Your task to perform on an android device: I want to suggest one of my favorite books Qualityland to my friend Thomas on Thomas123@gmail.com.
Image 0: 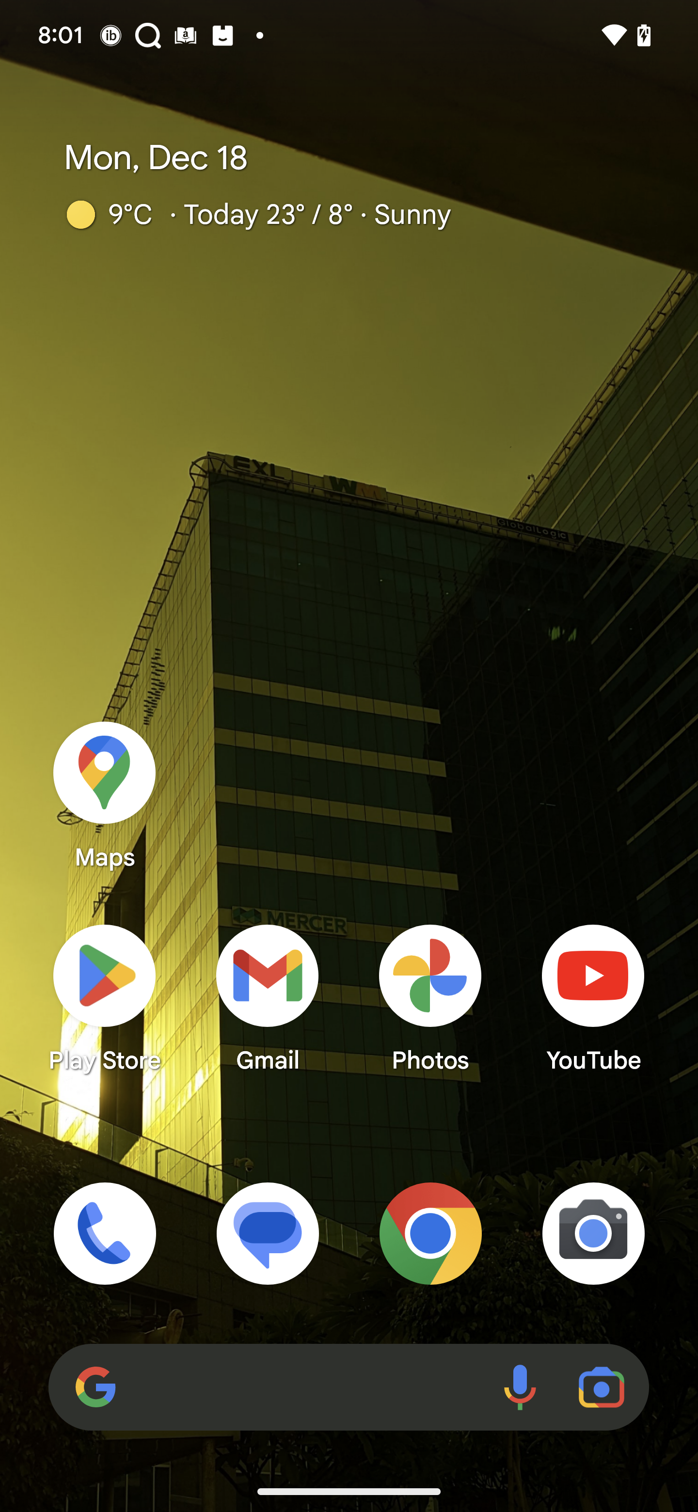
Open Kindle app
Step 0: open app "Kindle"
Image 1: 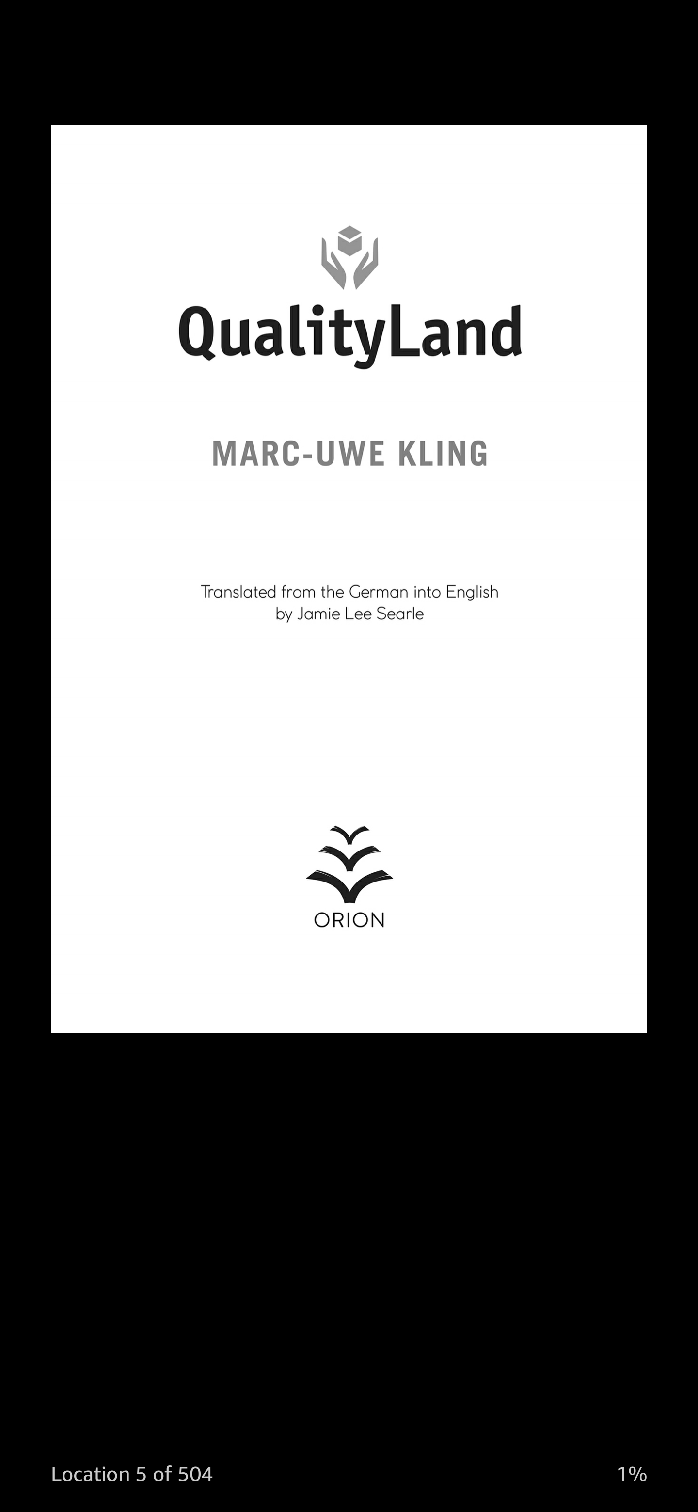
Open Kindle app
Step 1: wait
Image 4: 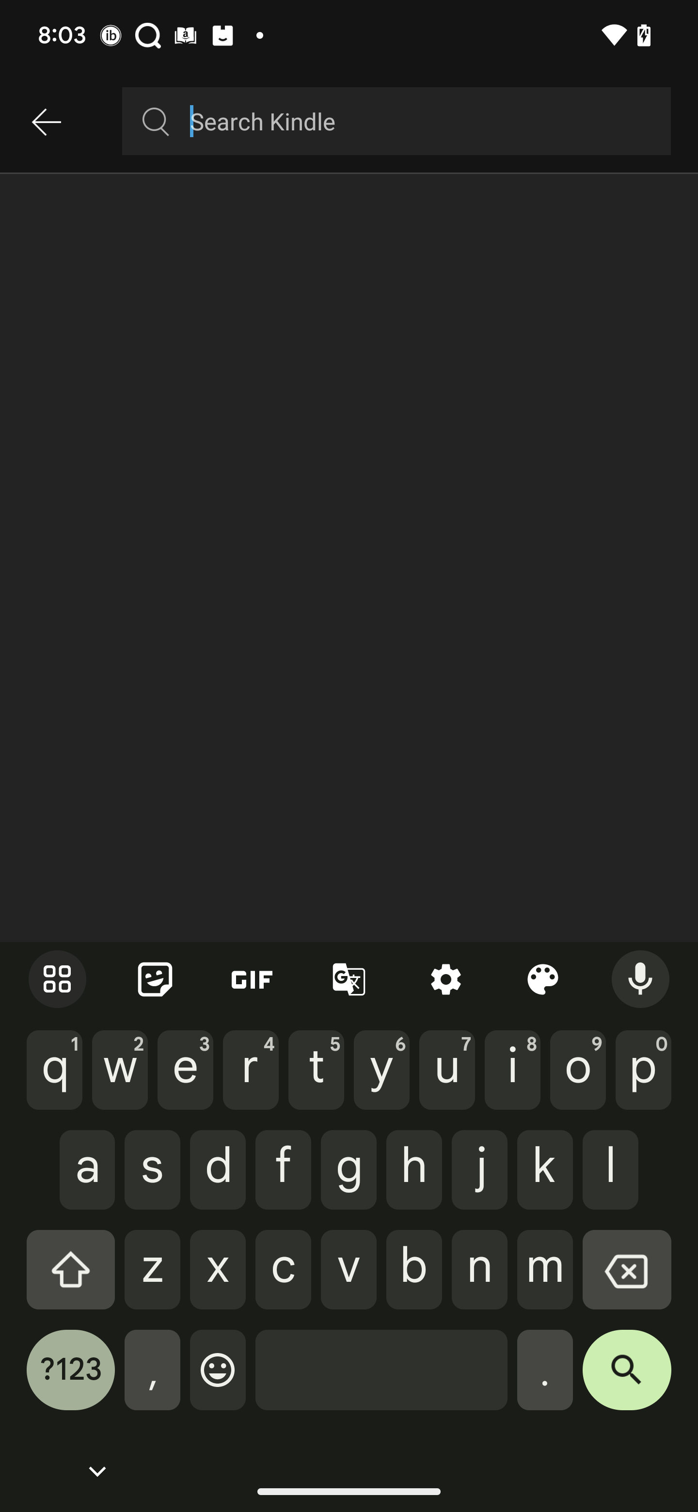
Type Qualityland in the search bar 
Step 4: type "Qualityland"
Image 5: 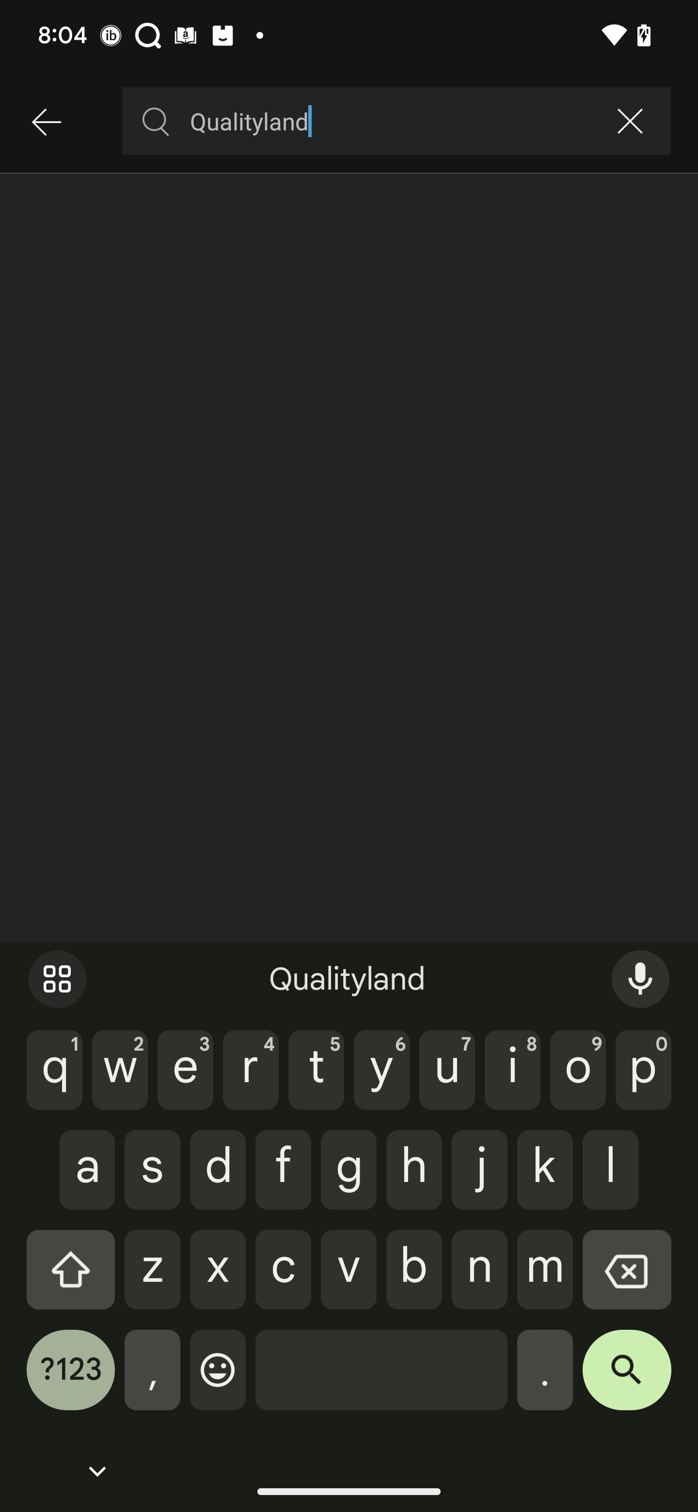
Click on the search icon on the keyboard
Step 5: click (627, 1380)
Image 6: 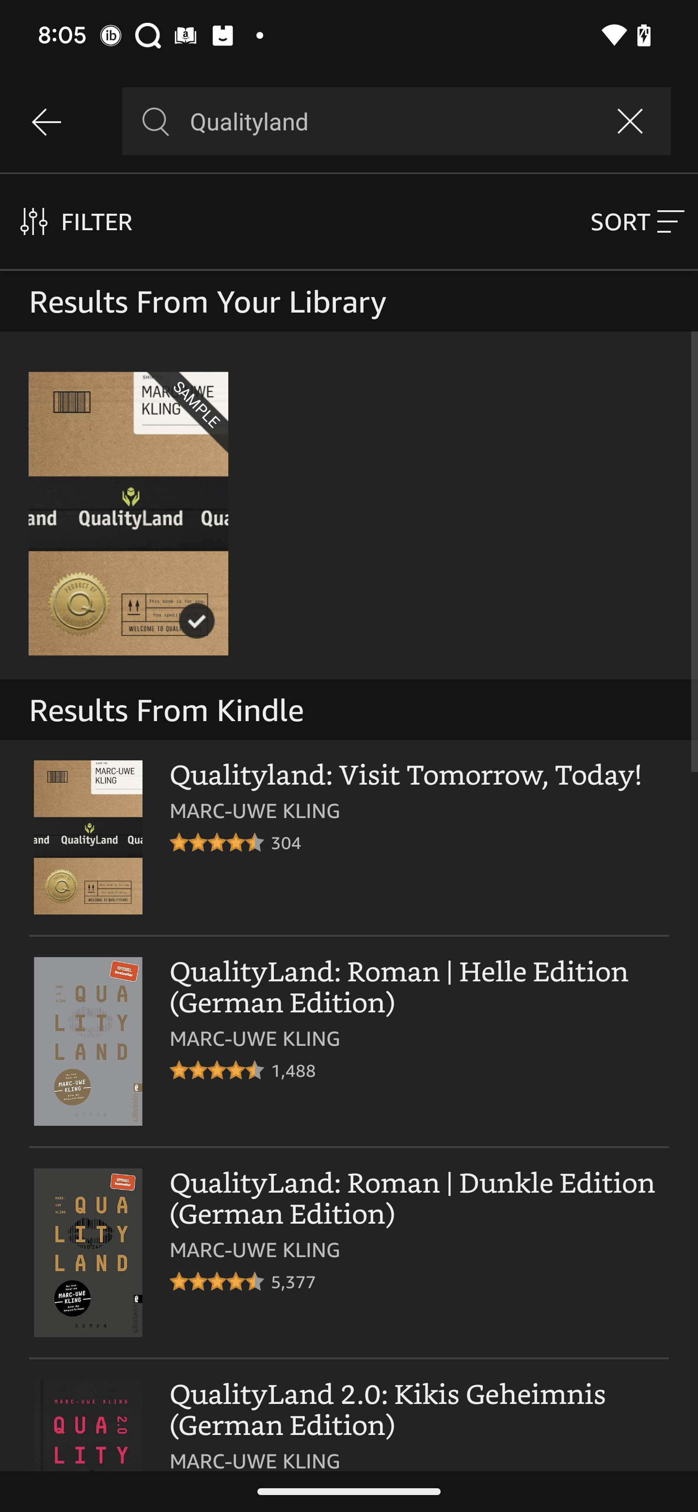
Click on the suggested book
Step 6: click (128, 513)
Image 7: 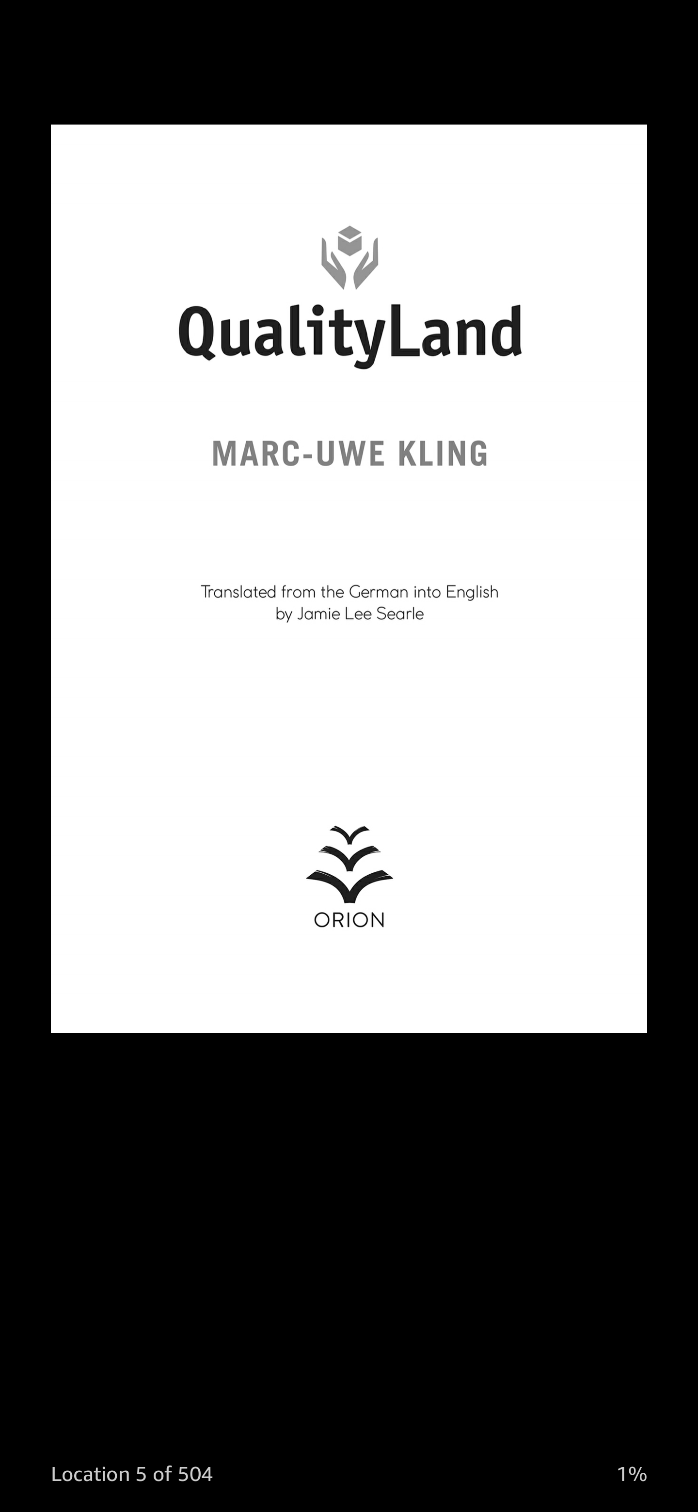
Click on the suggested book
Step 7: wait
Image 8: 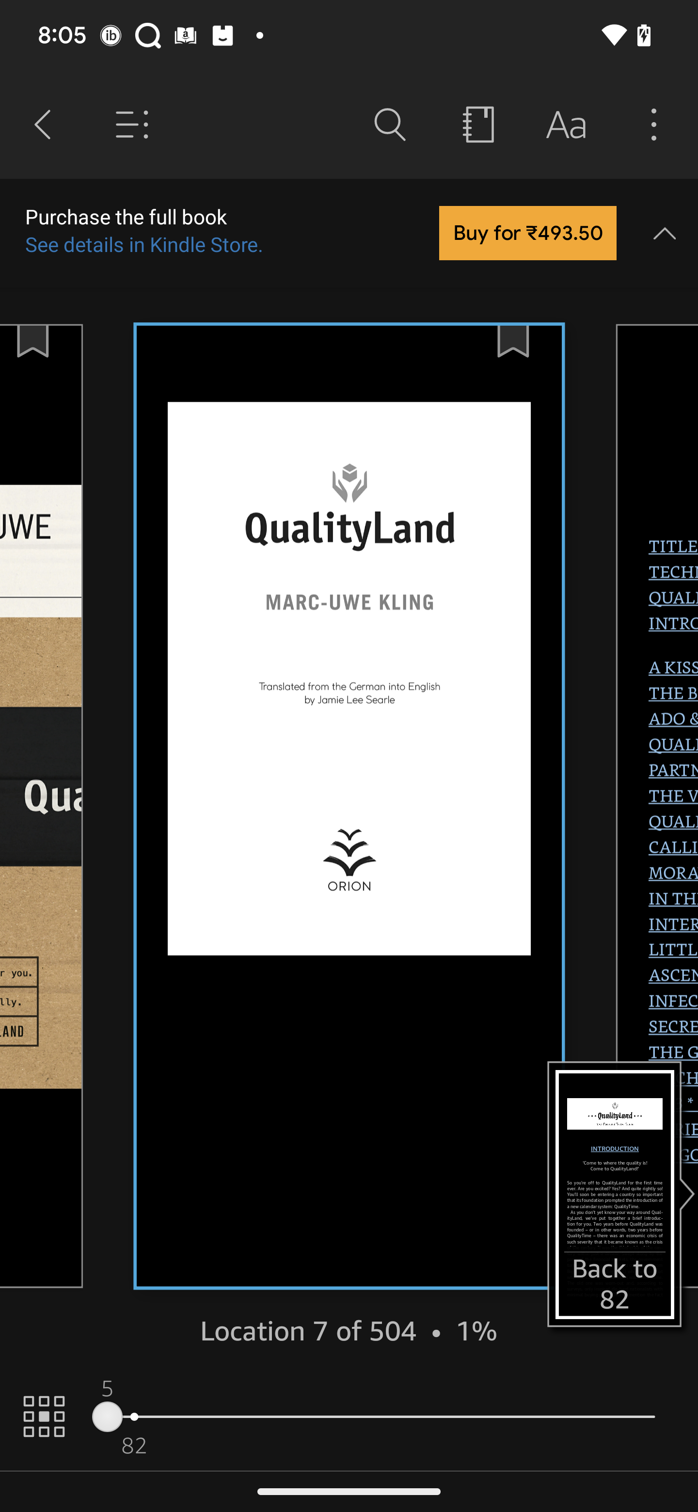
Click on the three dots to view more option 
Step 8: click (653, 124)
Image 9: 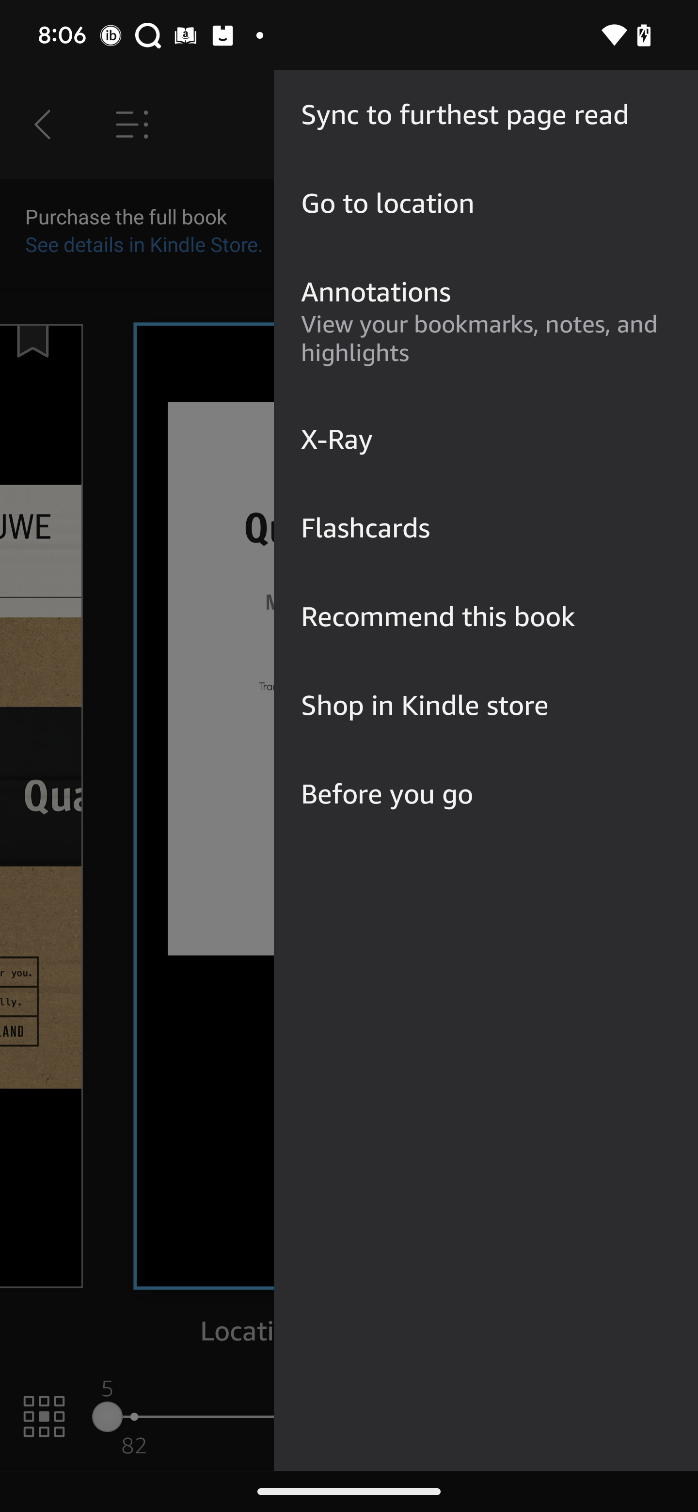
Click on the recommend option
Step 9: click (438, 616)
Image 10: 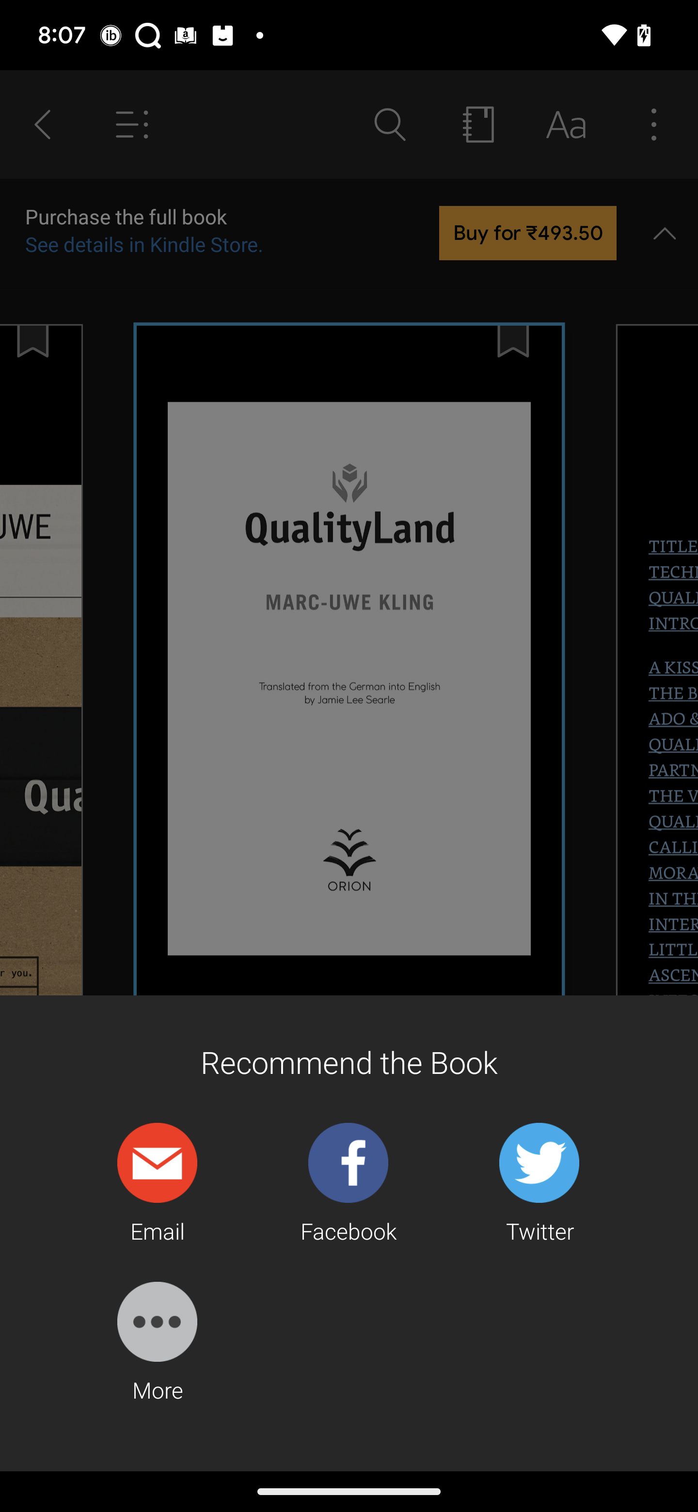
Click on the gmail
Step 10: click (175, 1169)
Image 11: 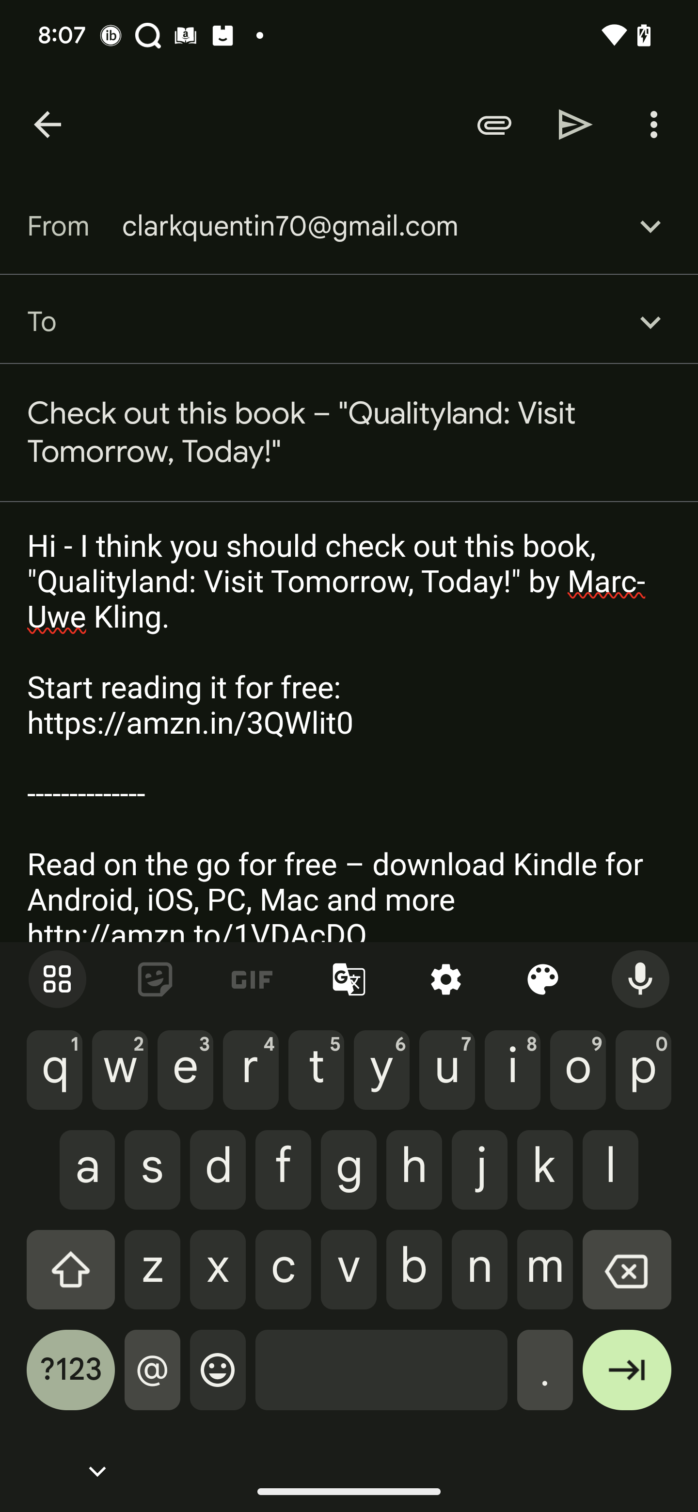
Type Thomas123@gmail.com
Step 11: type "Thomas123@gmail.com"
Image 12: 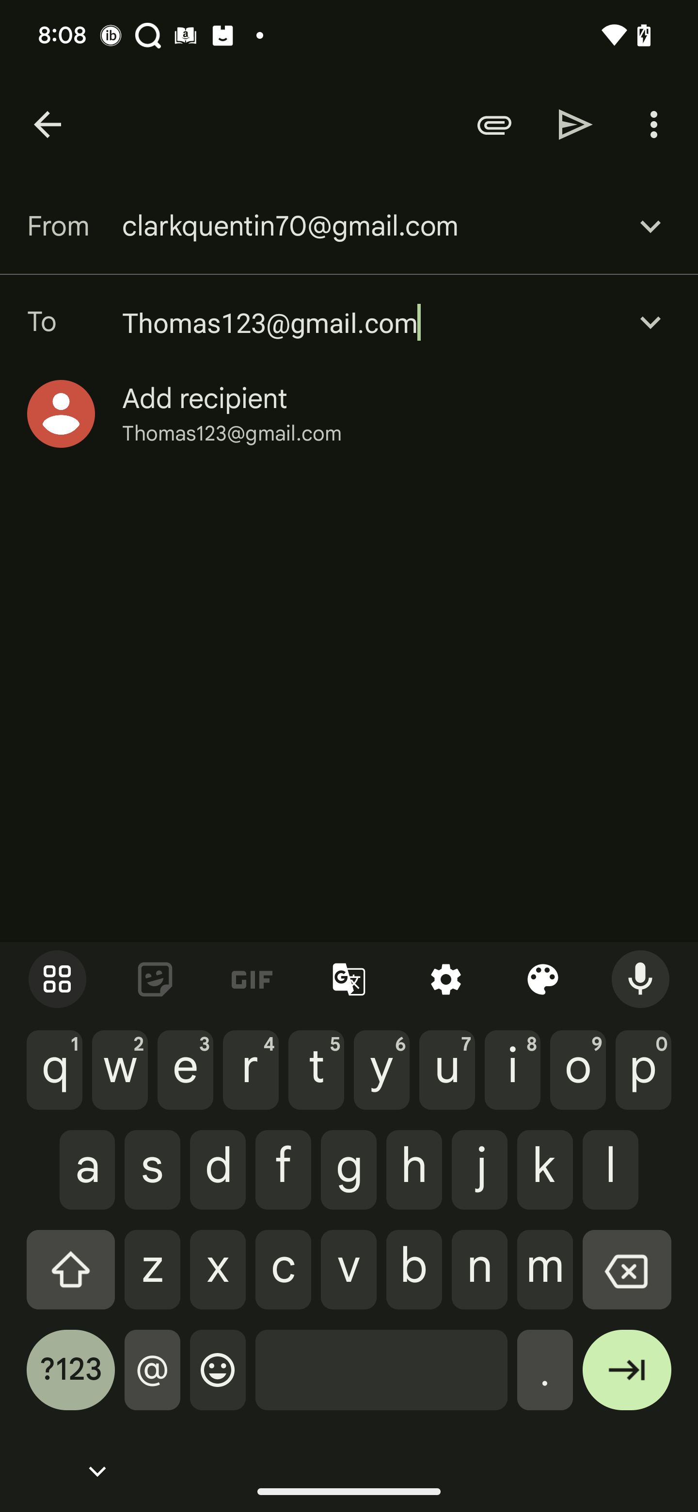
Click on the send button
Step 12: click (575, 124)